Your task to perform on an android device: Add a review "Very nice guidance for this Rataouille recipe thanks for sharing". 
Image 0: 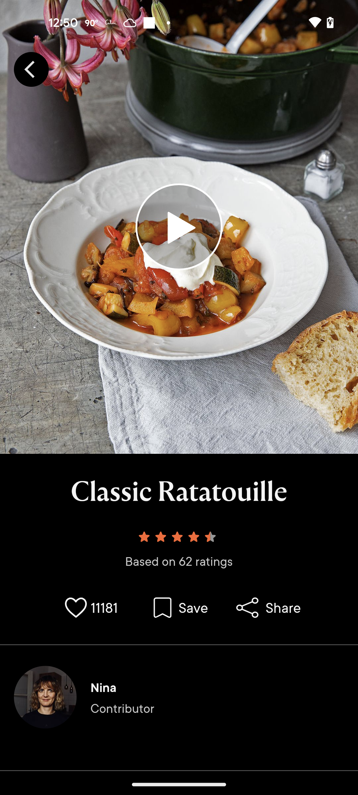
Click on the rating icon
Step 0: click (179, 551)
Image 2: 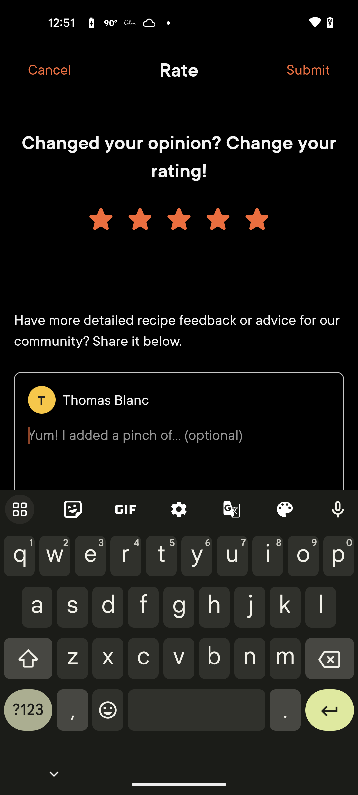
Type Very nice guidance for this Rataouille recipe thanks for sharing
Step 2: type "Very nice guidance for this Rataouille recipe thanks for sharing"
Image 3: 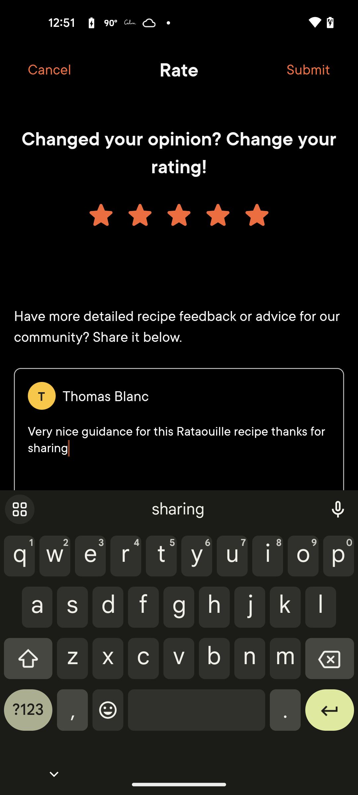
Click on the Submit at the top right of the screen
Step 3: click (308, 69)